Your task to perform on an android device:  I want to change the alarm 7:30 AM to replace of 7:00 AM
Image 0: 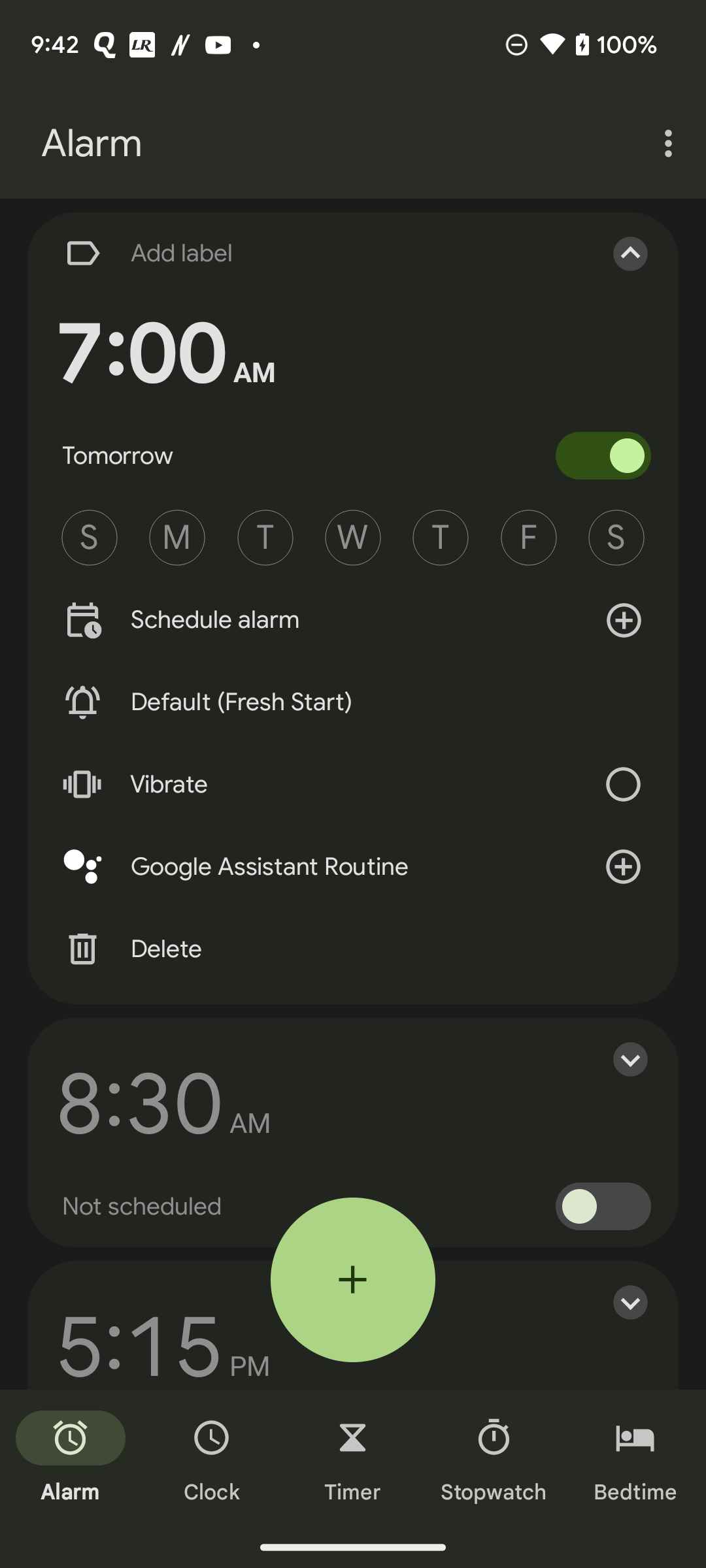
Click on the first alarm 
Step 0: click (165, 354)
Image 1: 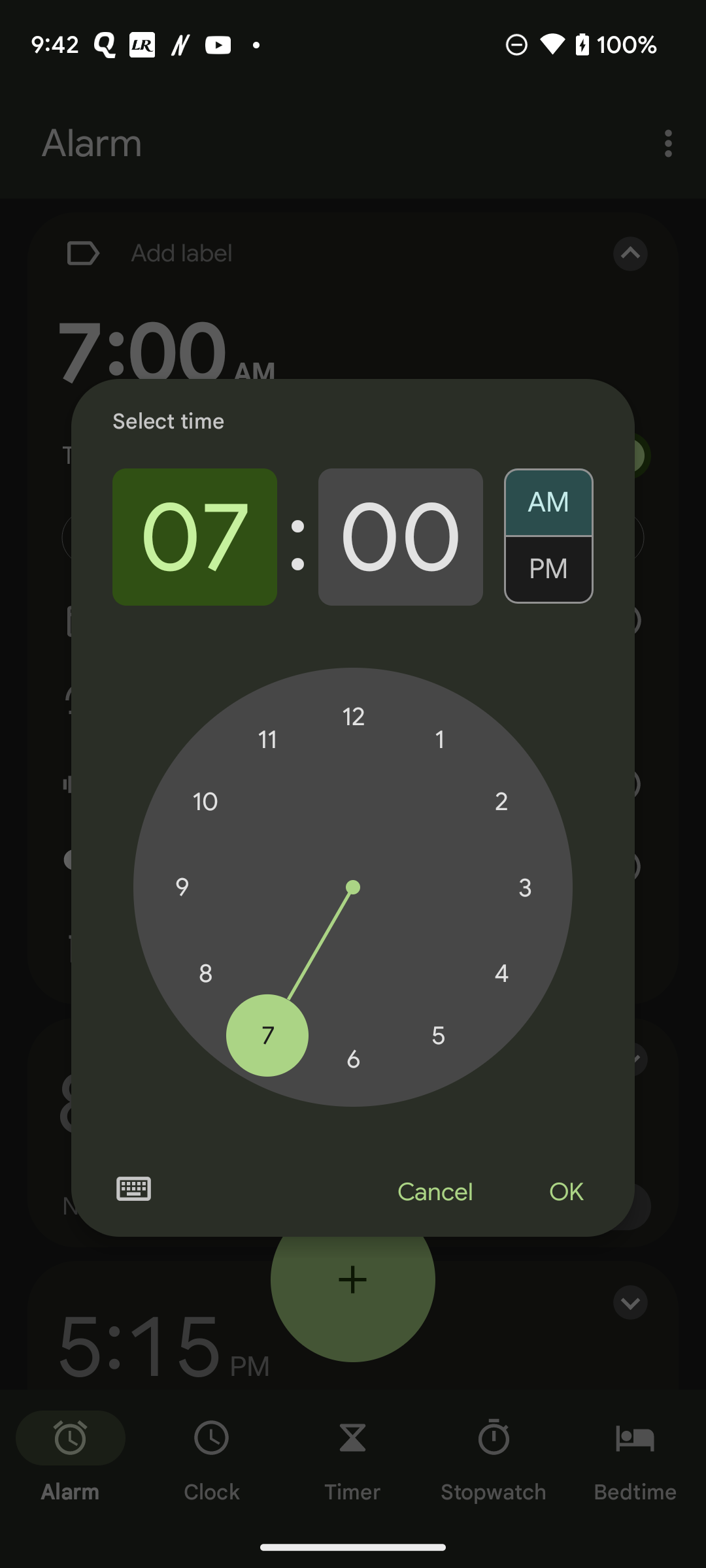
set the Alarm at 7:30 AM 
Step 1: click (400, 537)
Image 2: 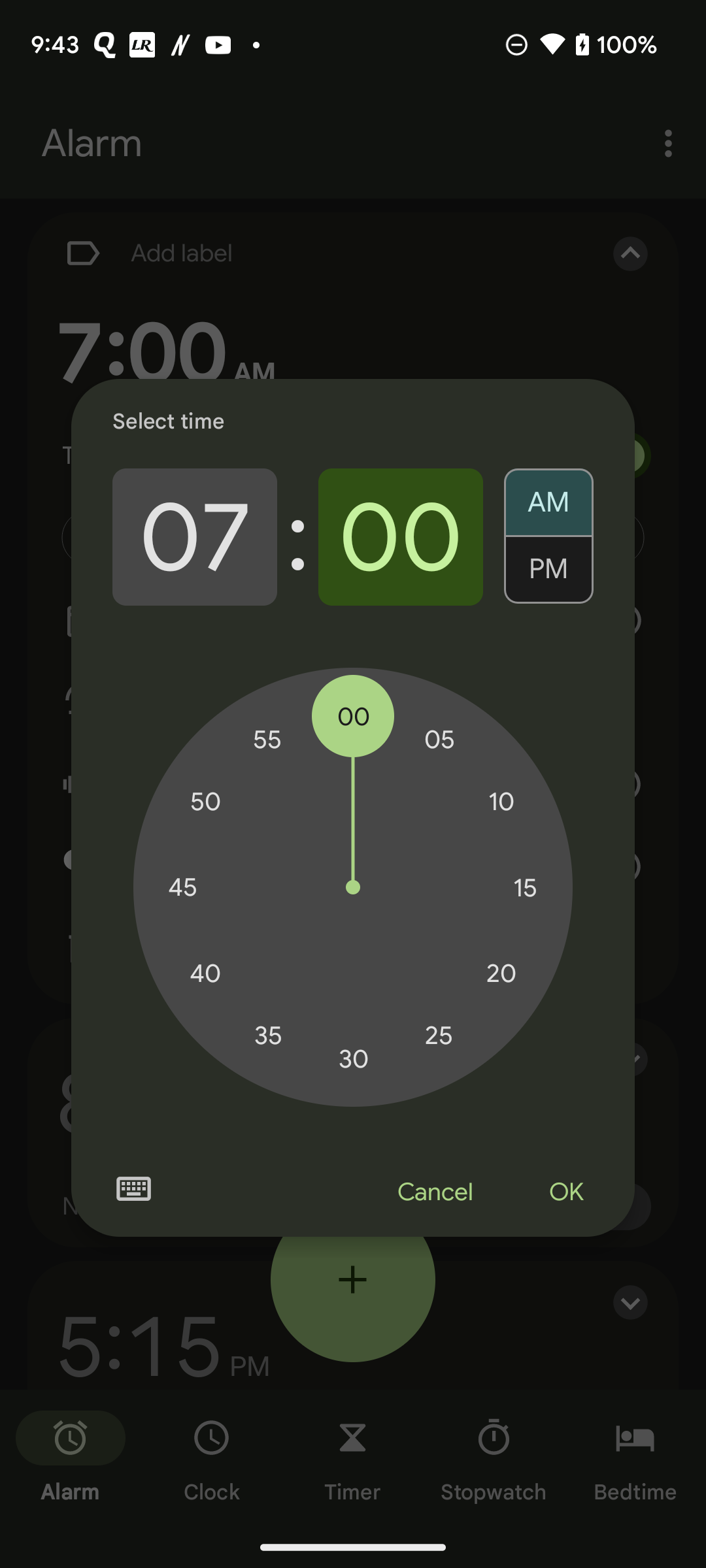
set the Alarm at 7:30 AM 
Step 2: click (353, 1058)
Image 3: 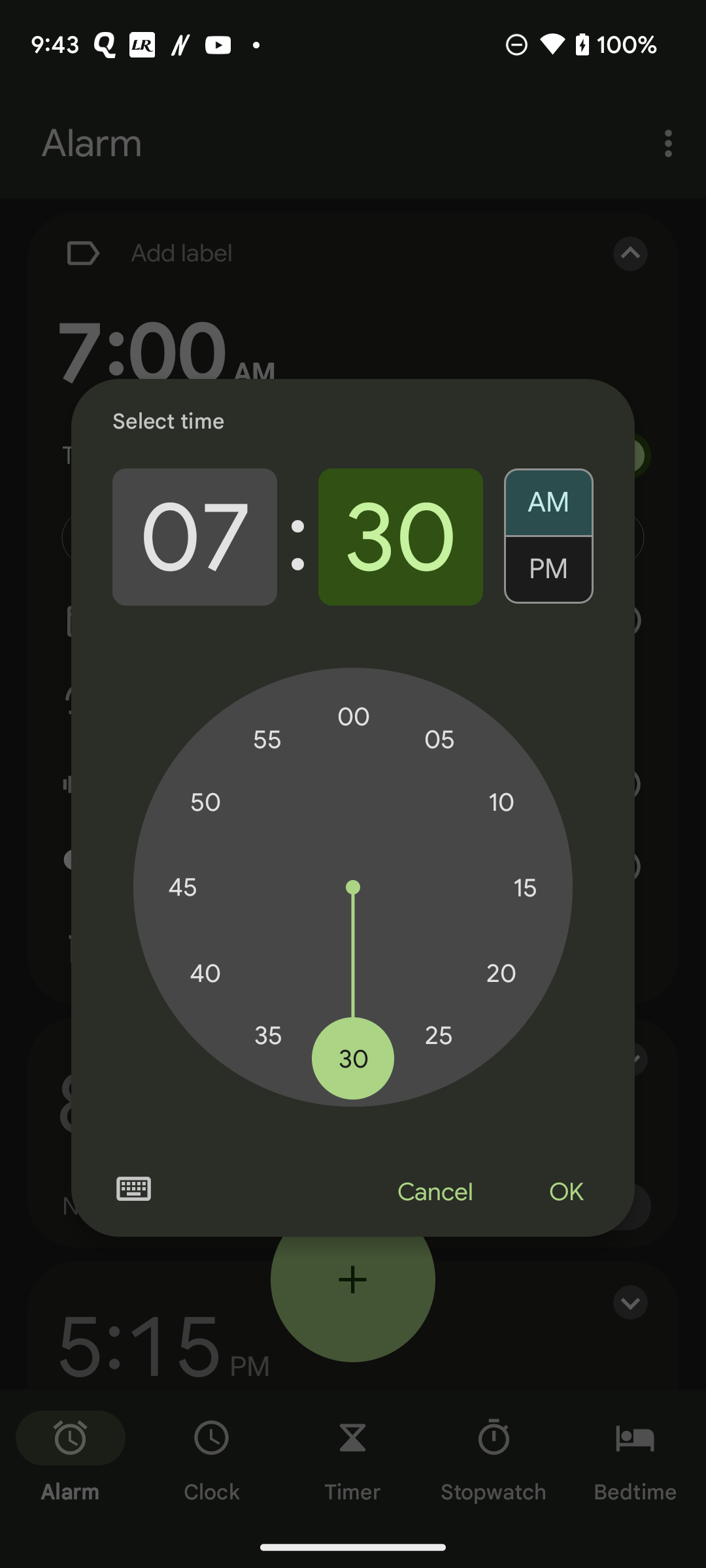
Click on the ok button 
Step 3: click (565, 1192)